Your task to perform on an android device: Search for the dark blue yoga pants in the adidas app.
Image 0: 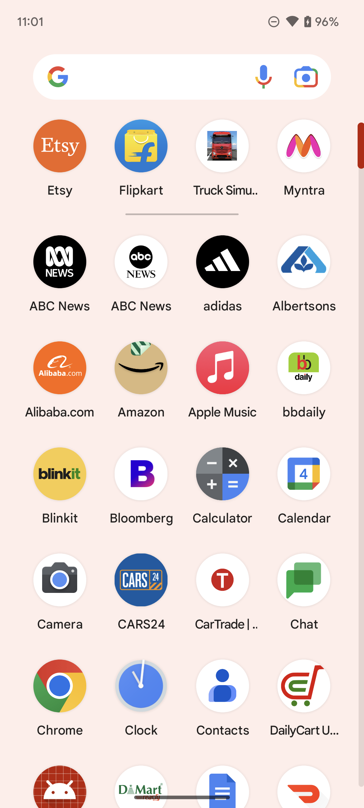
Open Adidas app.
Step 0: open app "adidas"
Image 1: 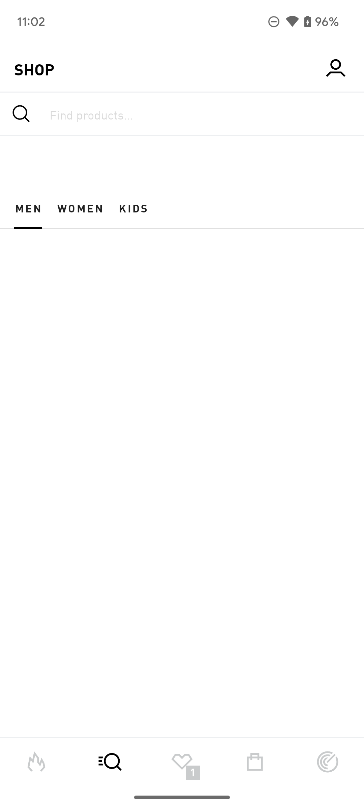
Open Adidas app.
Step 1: wait
Image 2: 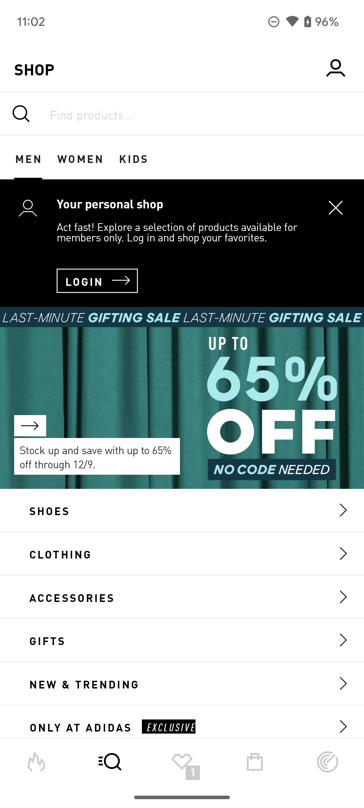
Click on the Find products on the screen.
Step 2: click (182, 113)
Image 3: 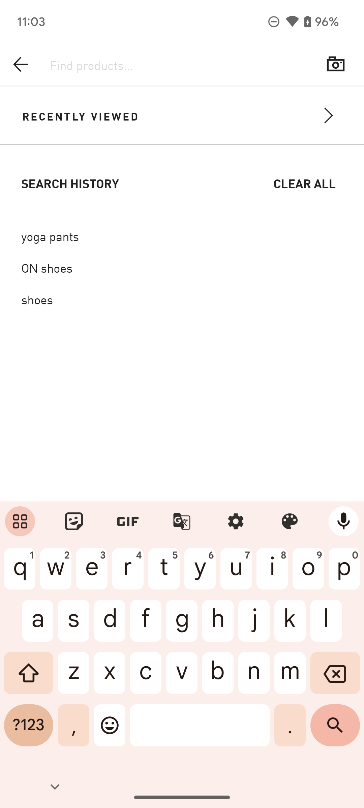
Click on the Yoga pants option on the screen.
Step 3: click (182, 230)